Your task to perform on an android device: I am going to book the cruise this weekend. View the scheduled details of the searched cruise in the Cruisemapper app.
Image 0: 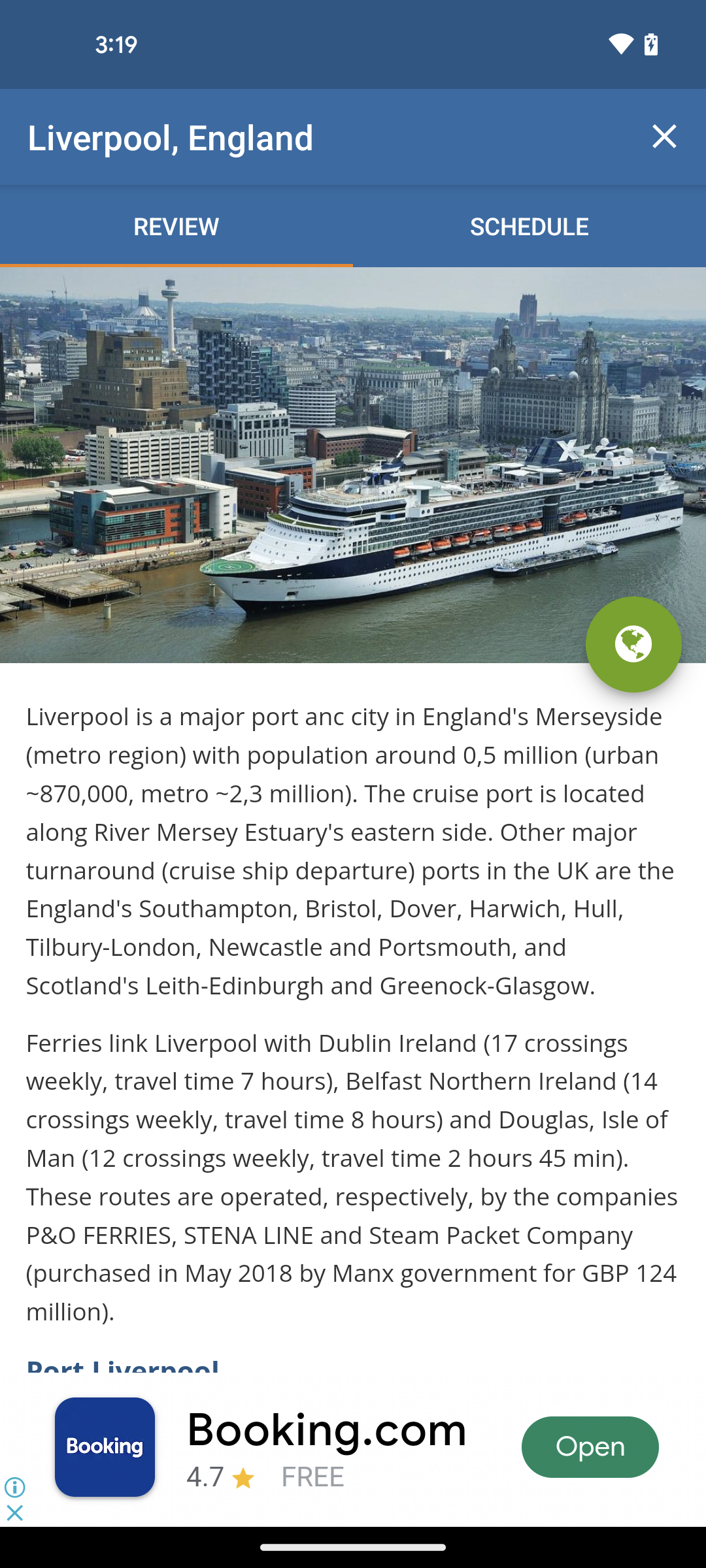
Swipe up to view the details
Step 0: scroll down
Image 1: 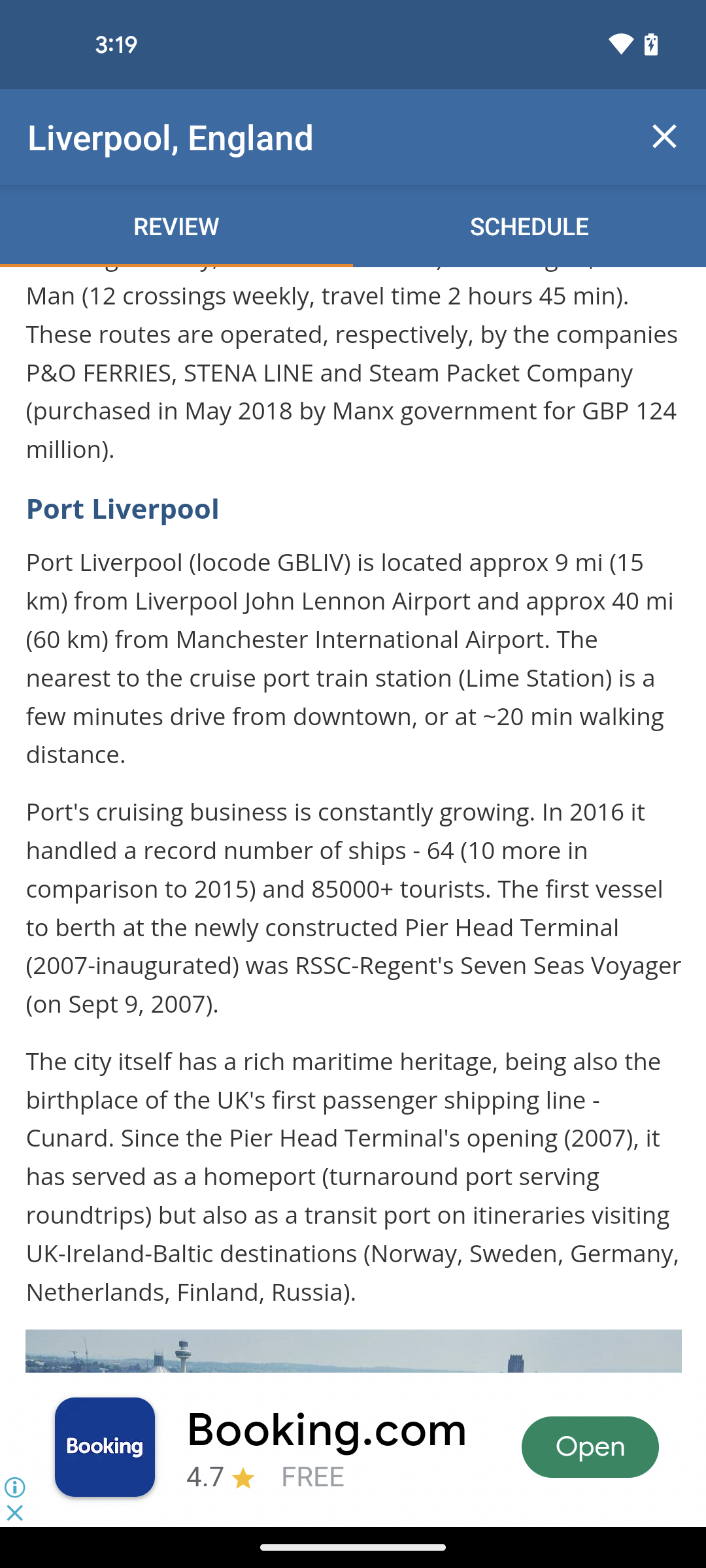
Swipe up to view the details
Step 1: scroll down
Image 2: 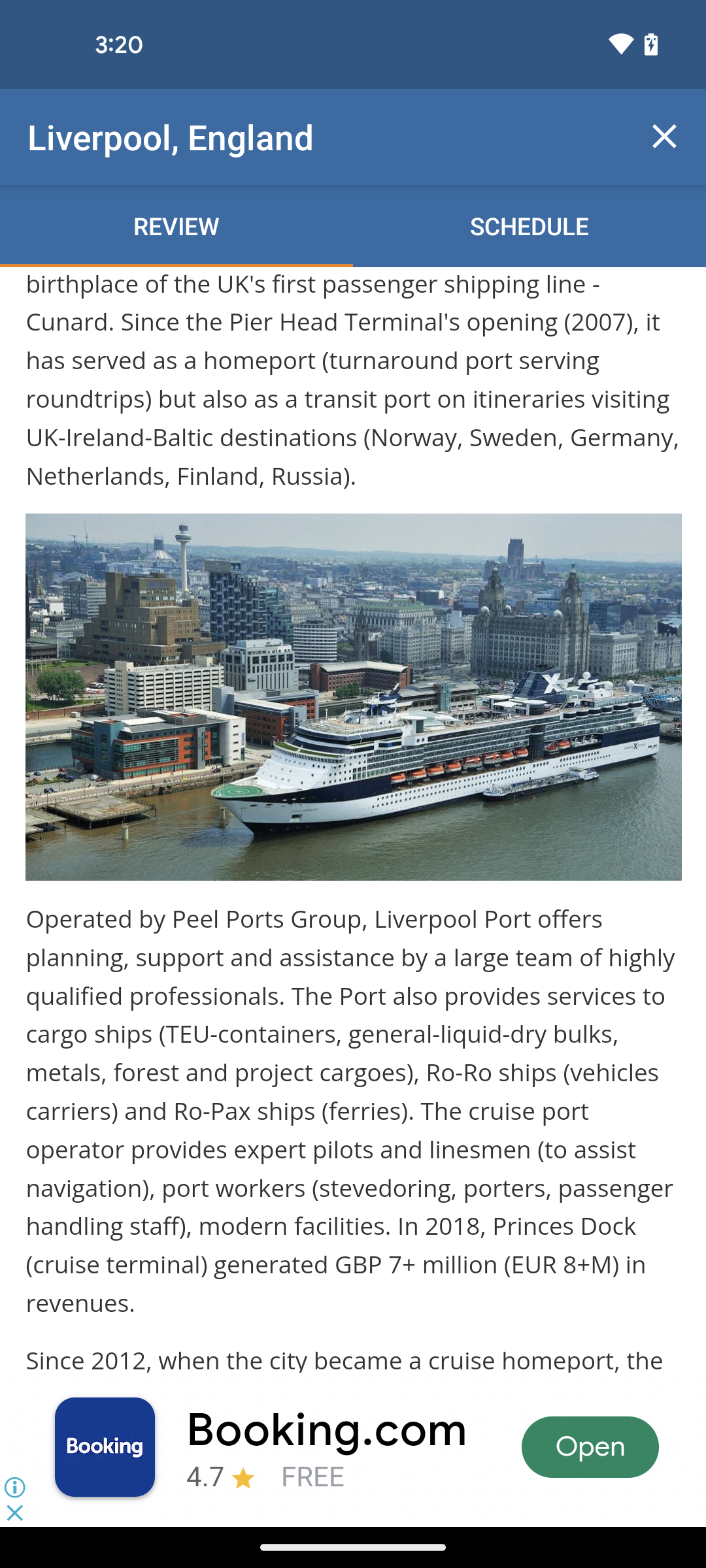
Swipe up to view the details
Step 2: scroll down
Image 3: 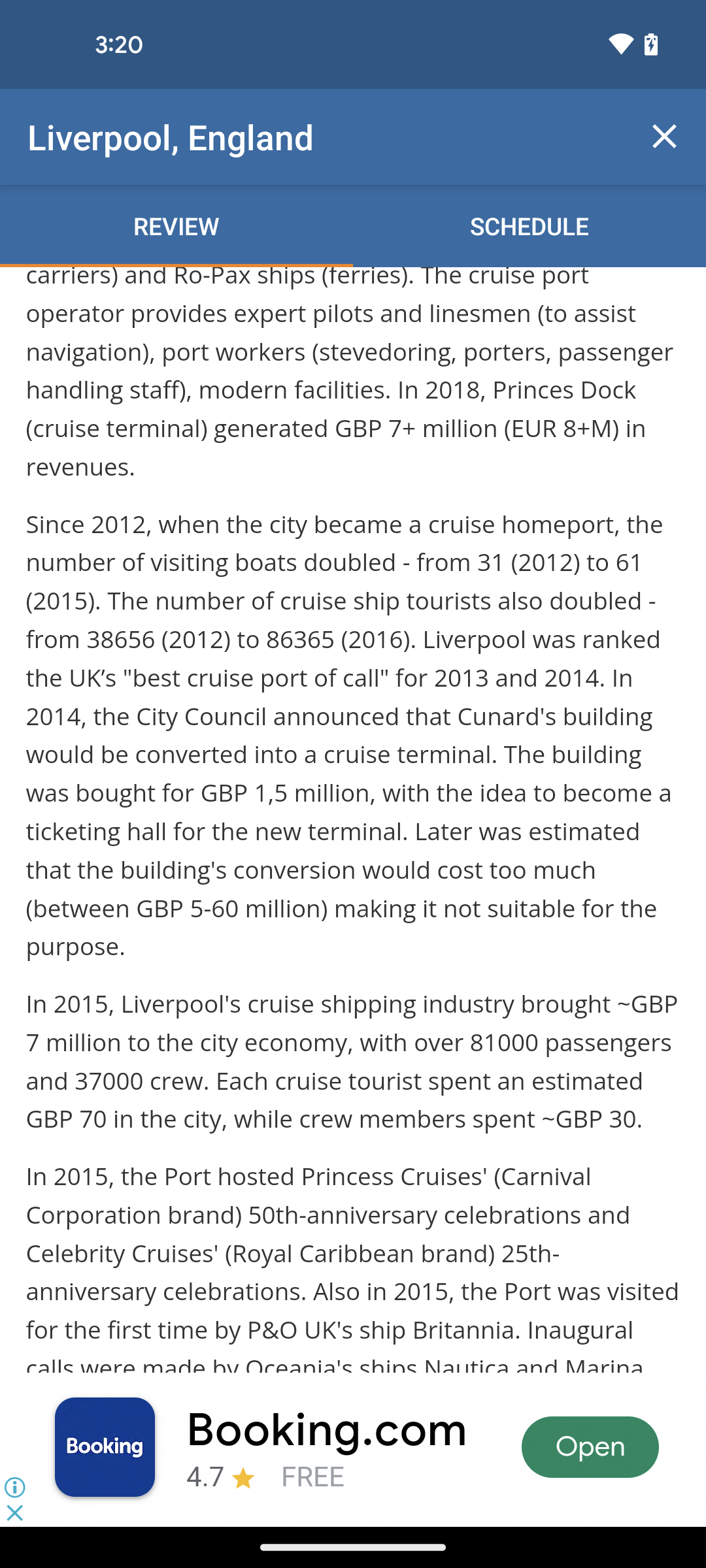
Swipe up to view the details
Step 3: scroll down
Image 4: 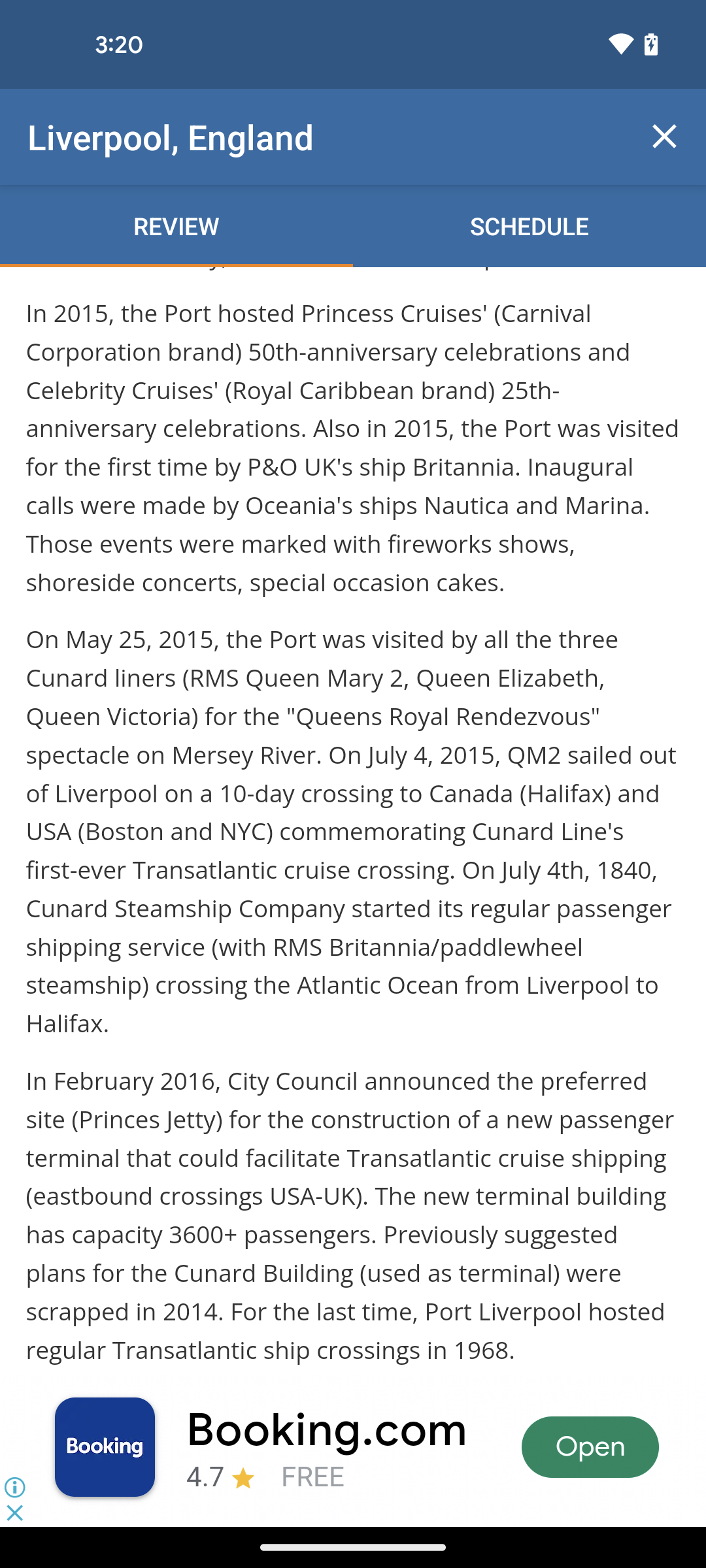
Click on the Schedule tab
Step 4: click (529, 225)
Image 5: 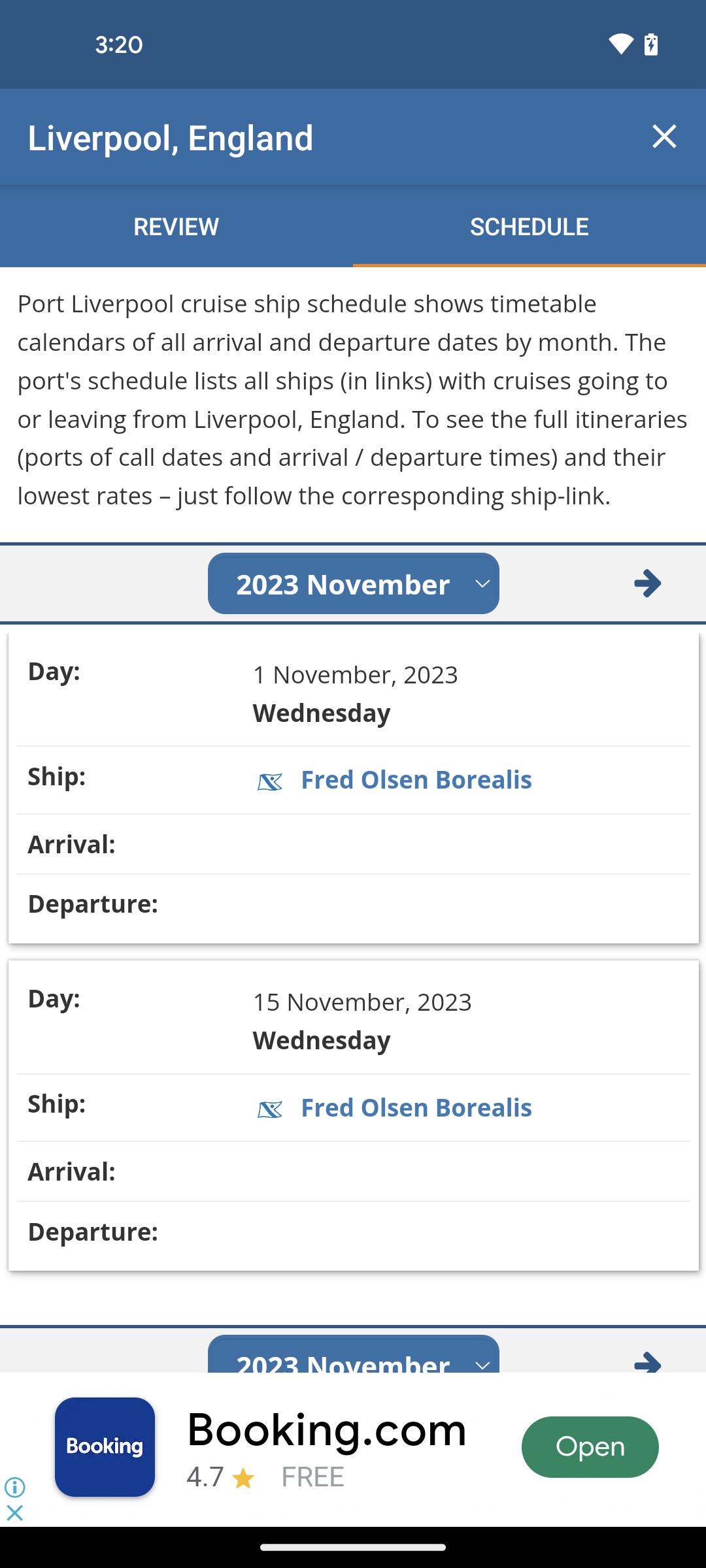
Swipe up for the full scheduling
Step 5: scroll down